Your task to perform on an android device: I will set the reminder on repeat to buy New Balance hiking shoes on the To-Do-Reminder app.
Image 0: 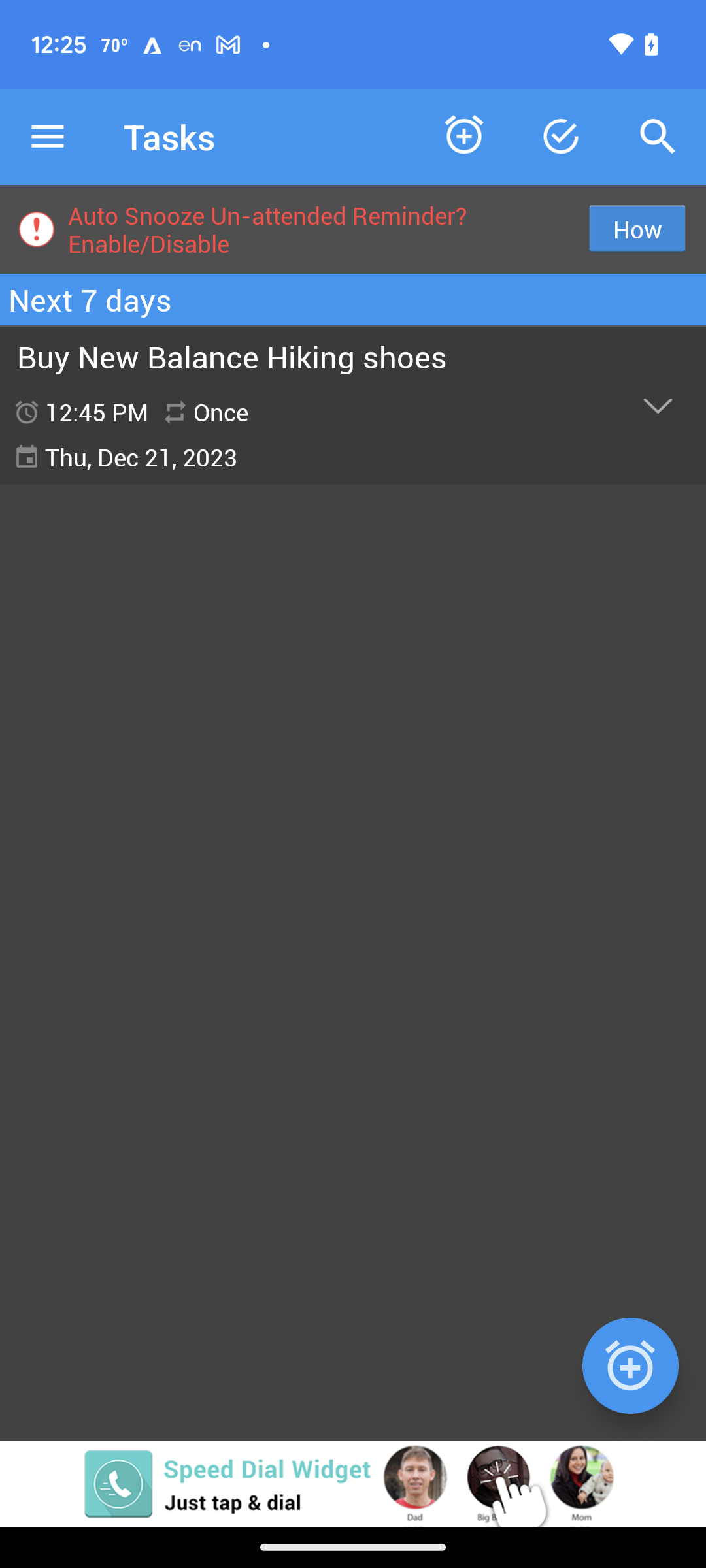
Click on the reminder
Step 0: click (231, 356)
Image 1: 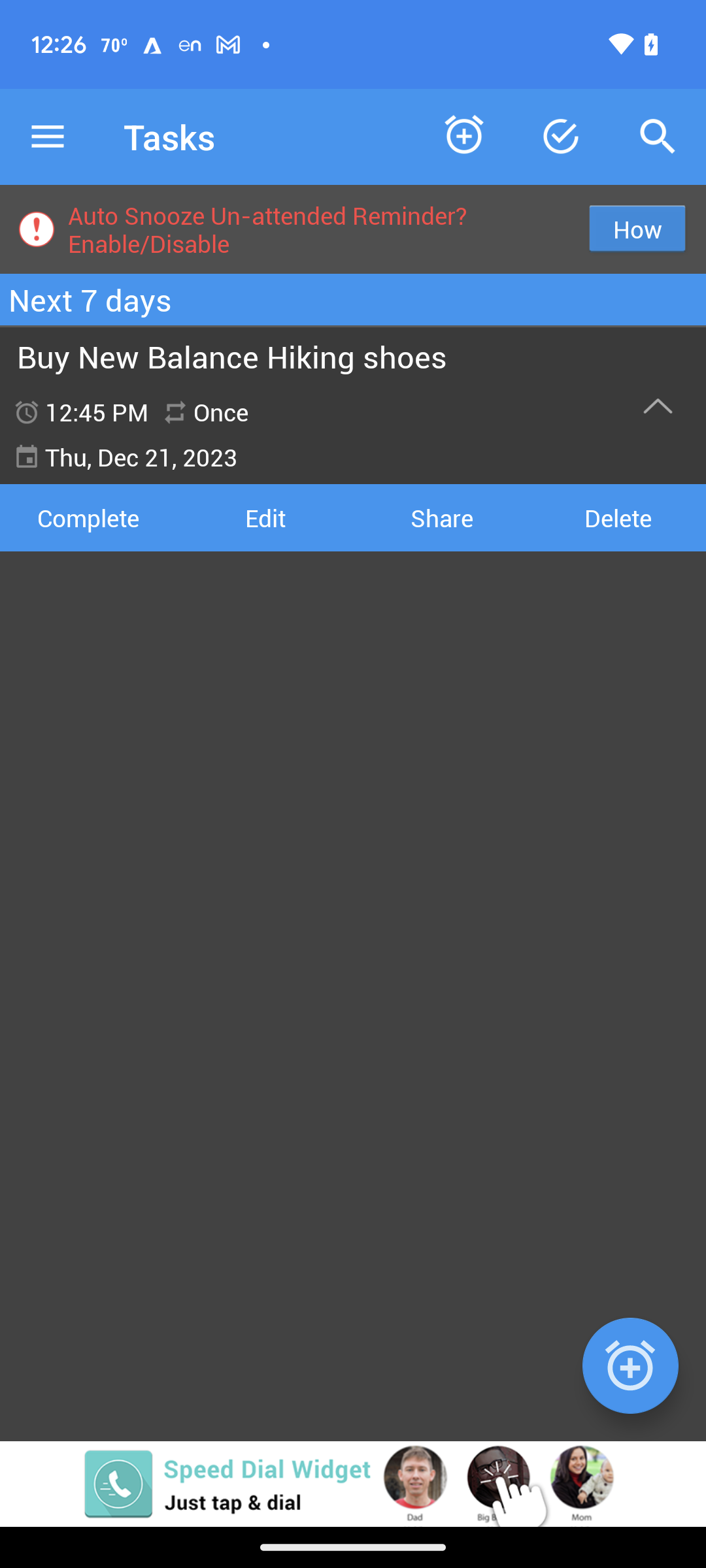
Click on edit
Step 1: click (265, 517)
Image 2: 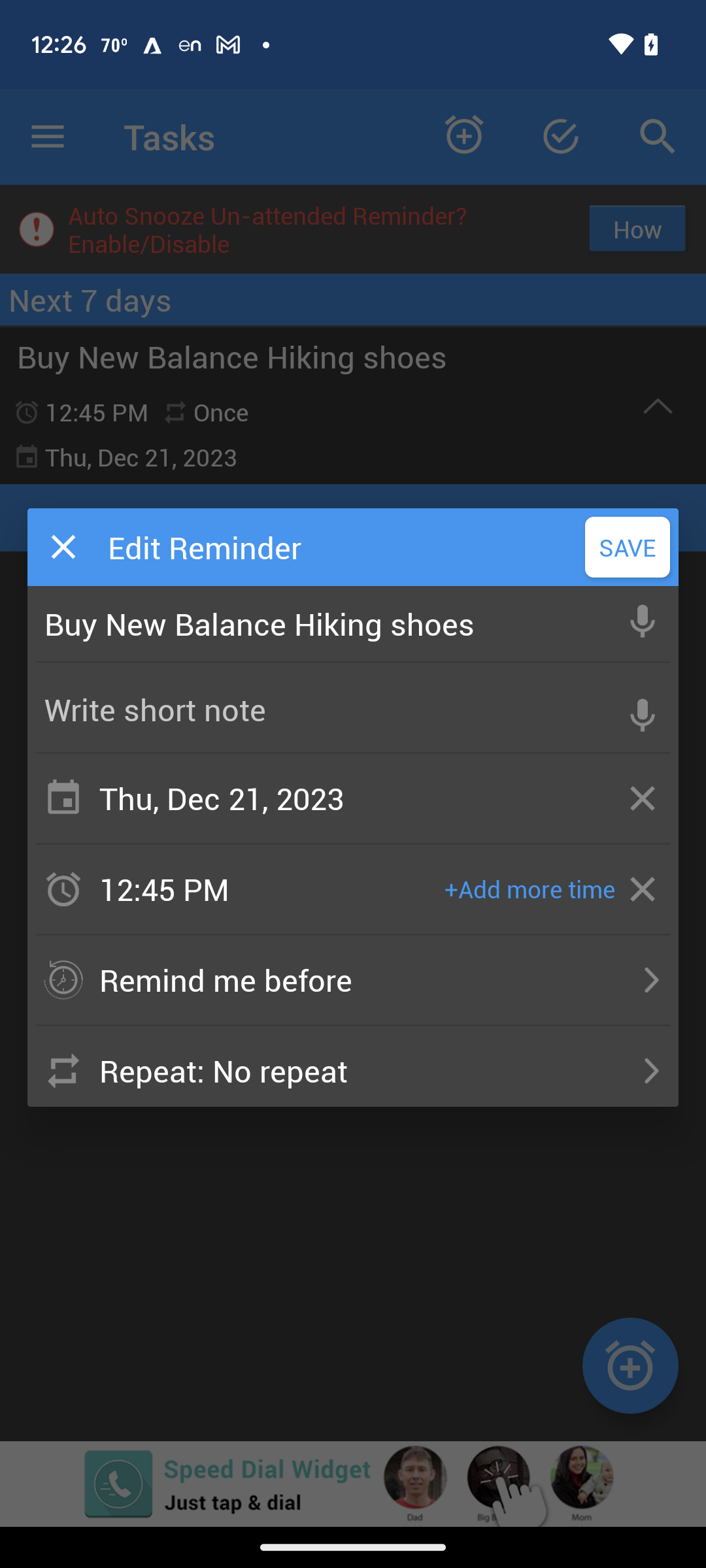
Click on repeat
Step 2: click (334, 1071)
Image 4: 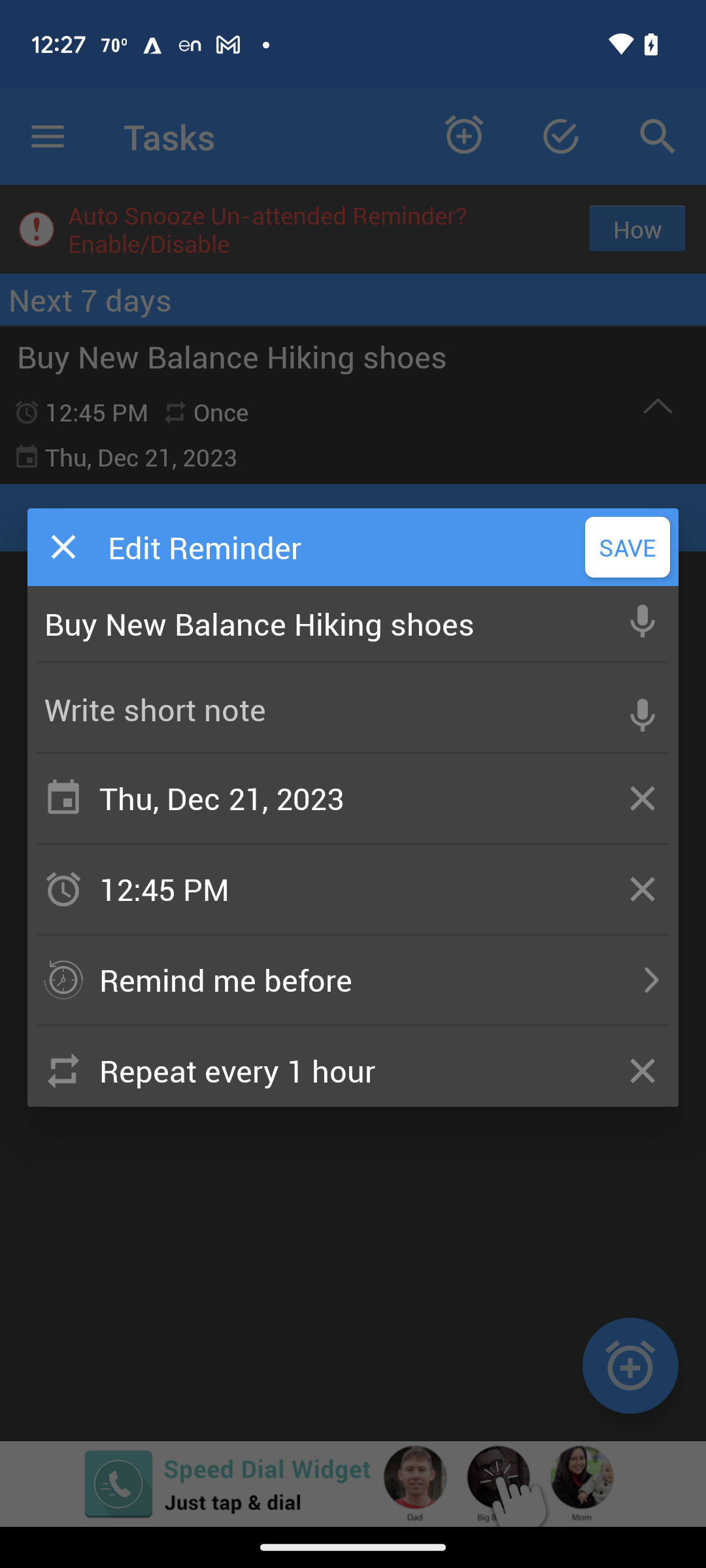
Click on save
Step 4: click (628, 547)